Your task to perform on an android device: In the Celebrity app, view Celebrity Apex cruise schedules for September 2nd 
Image 0: 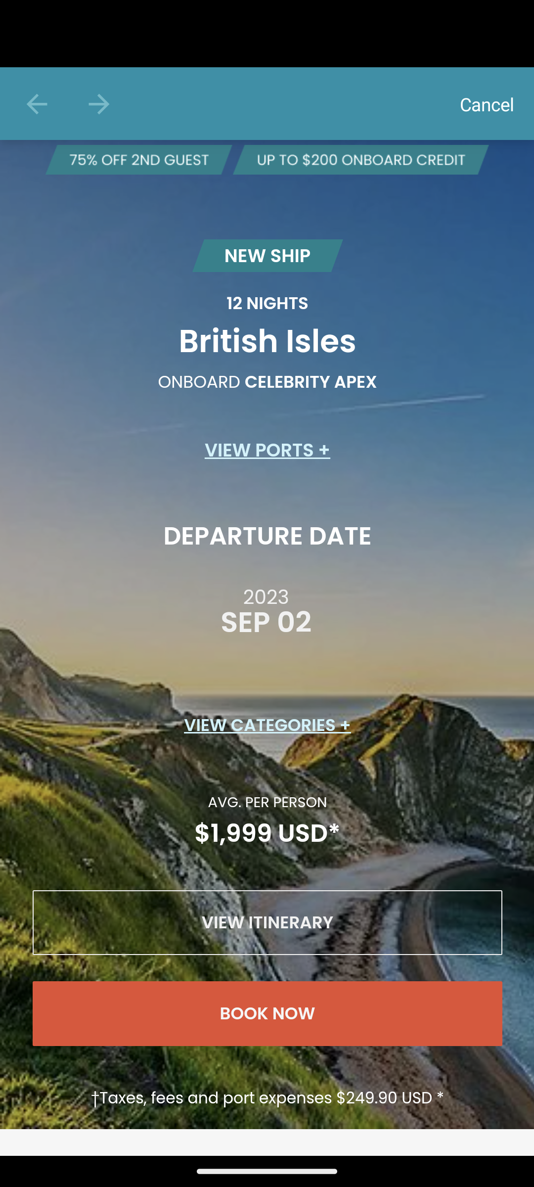
Click on the view itinerary option at the bottom of the screen.
Step 0: click (267, 922)
Image 1: 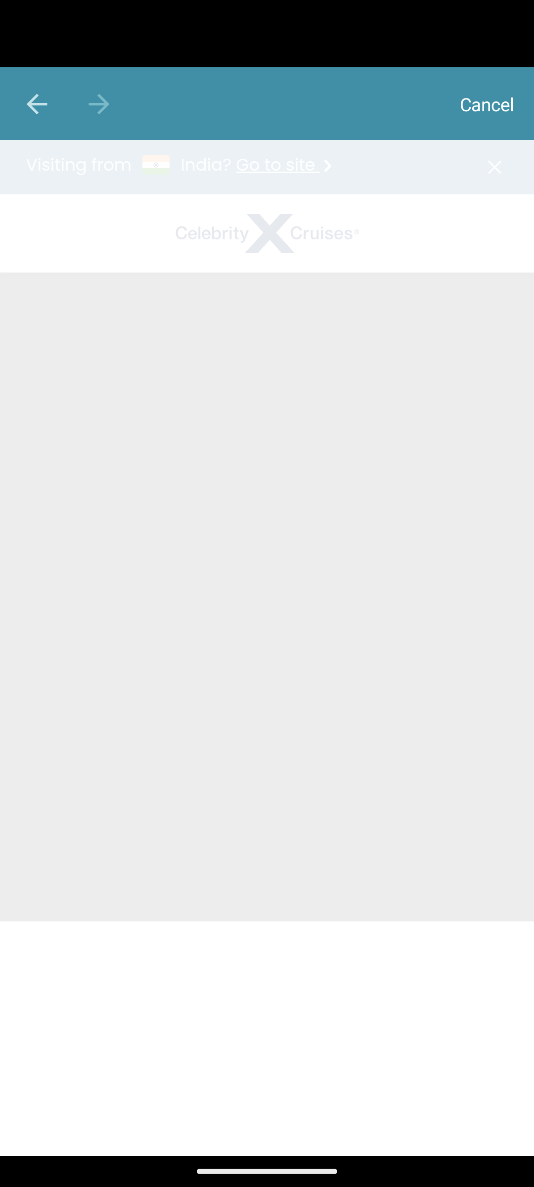
Click on the view itinerary option at the bottom of the screen.
Step 1: wait
Image 2: 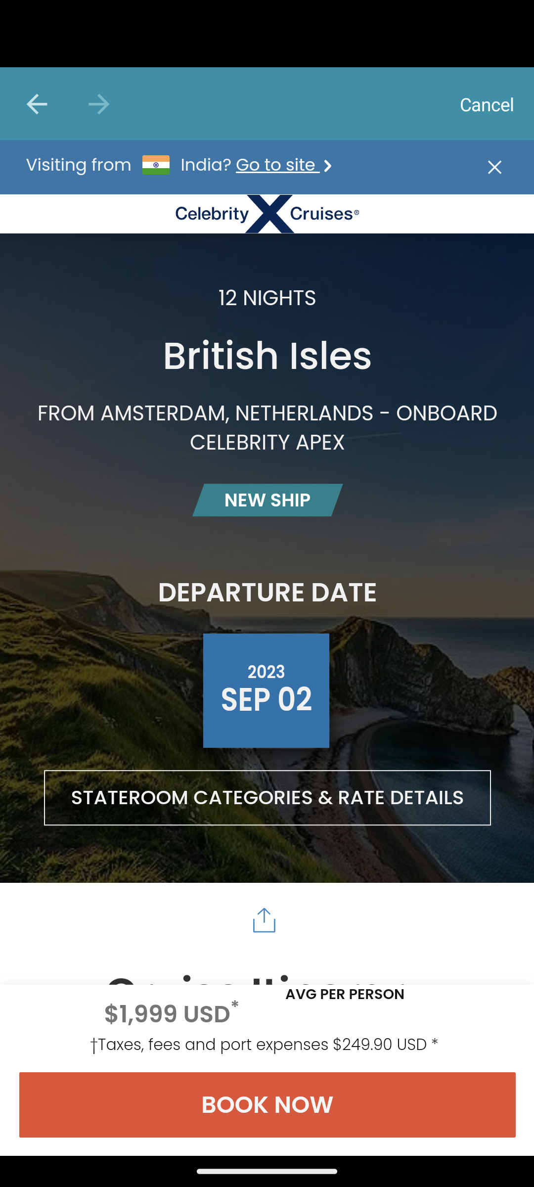
Scroll up on the screen.
Step 2: scroll down
Image 3: 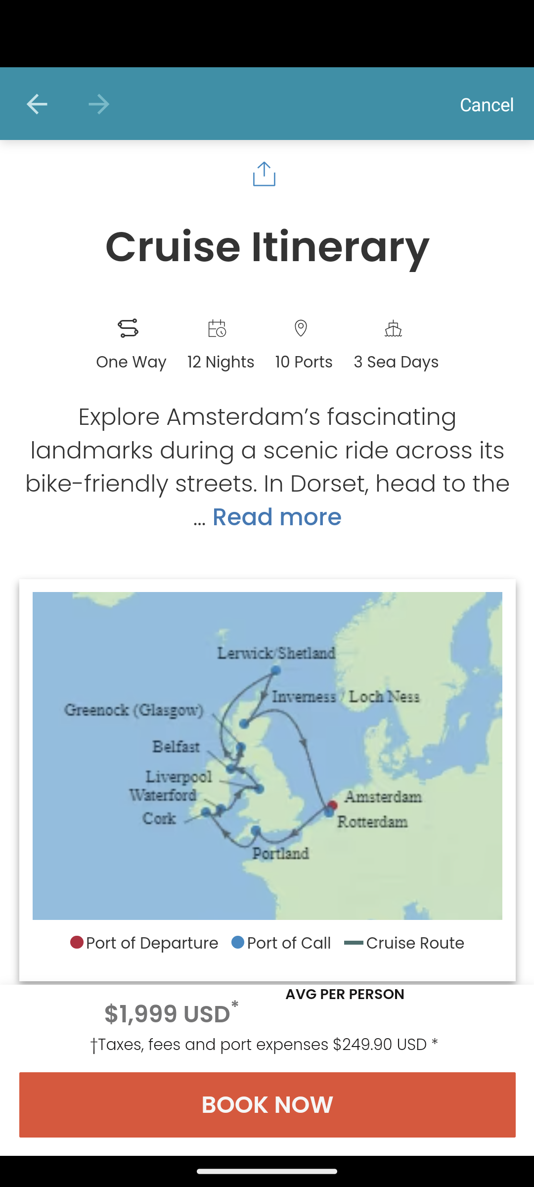
Scroll up on the screen.
Step 3: scroll down
Image 4: 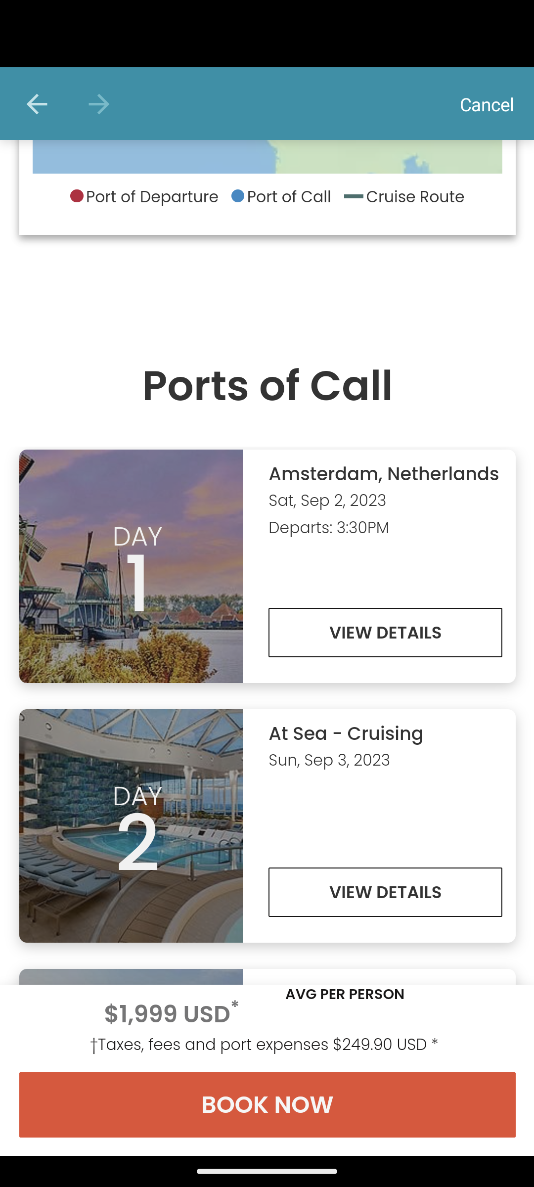
Scroll up on the screen.
Step 4: scroll down